Your task to perform on an android device: I am running from my house to the gym. Track the distance I walk using the Mi Fitness app.
Image 0: 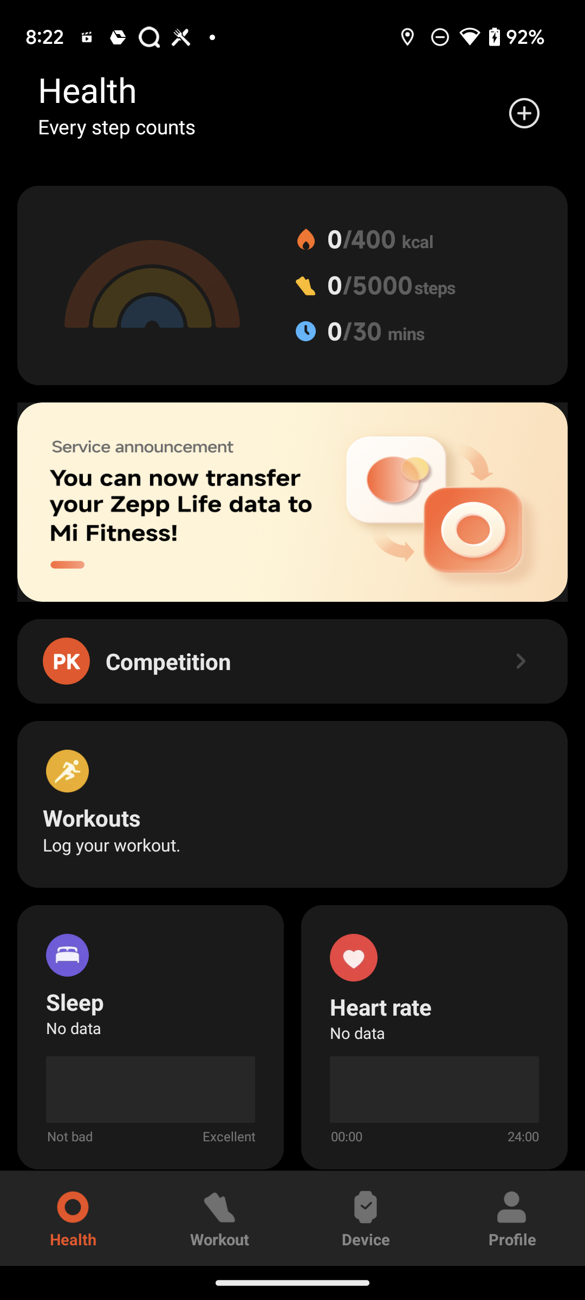
go to the Workout section at the bottom of the screen
Step 0: click (219, 1219)
Image 2: 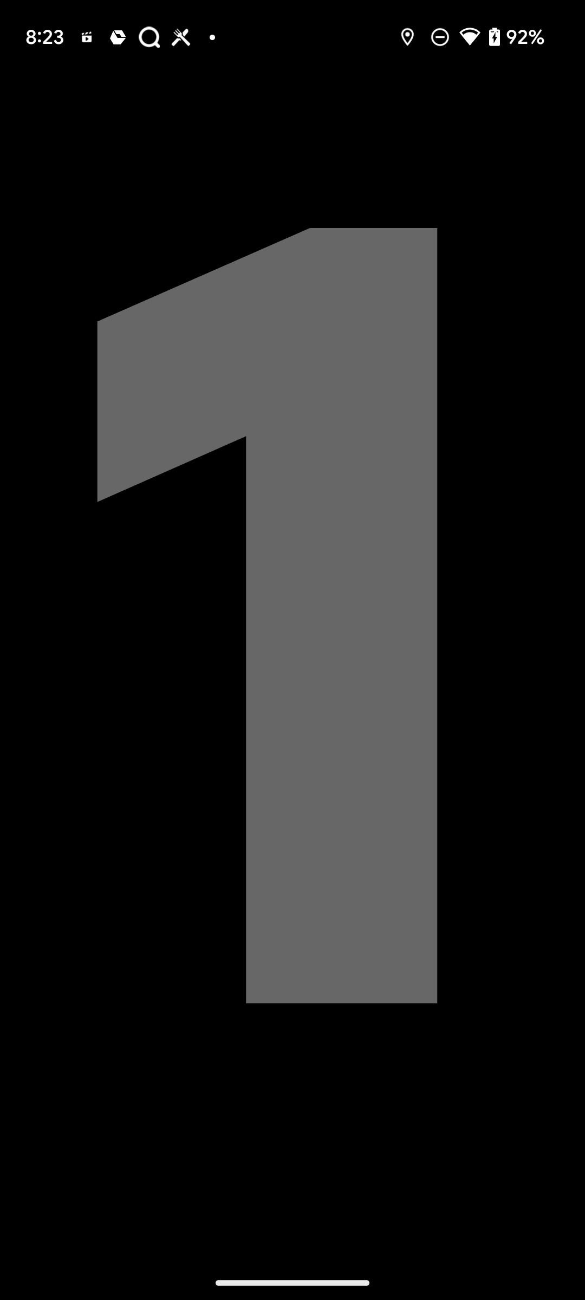
Click on the GO button
Step 2: wait